Your task to perform on an android device: I want to do a full-body workout, therefore I'll choose the Fitness Coach app's Full Body Shred Challenge of Level 1.
Image 0: 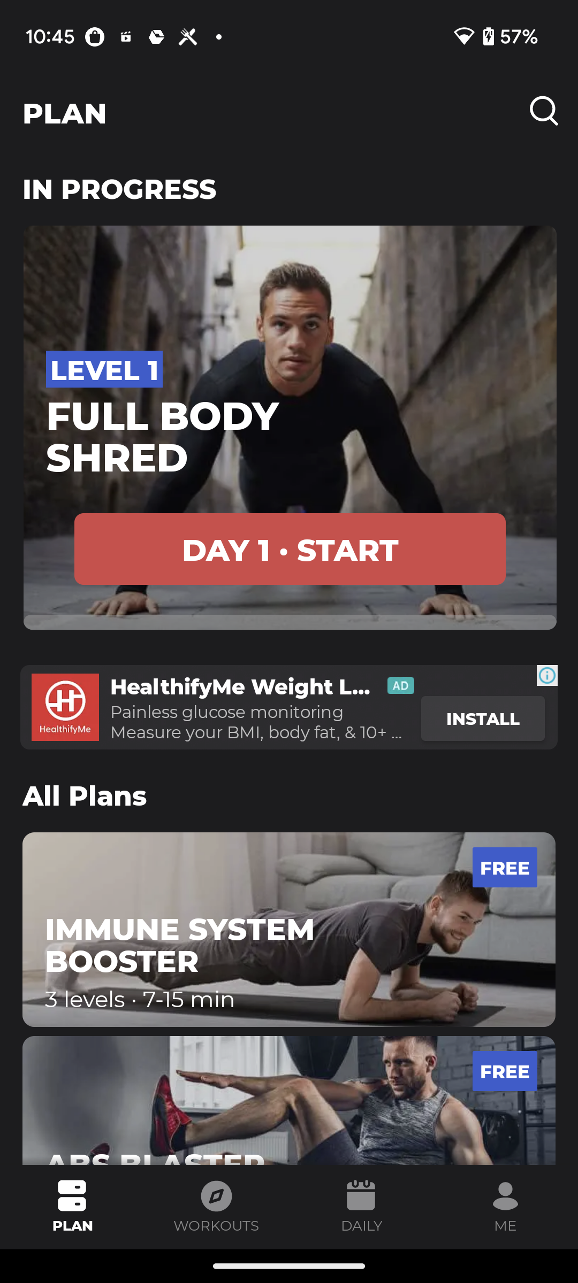
Click on the Day 1 of FULL BODY SHRED Level 1
Step 0: click (290, 549)